Your task to perform on an android device: I have a badminton match coming up next week and would like to look for new nike sports tshirts on Amazon
Image 0: 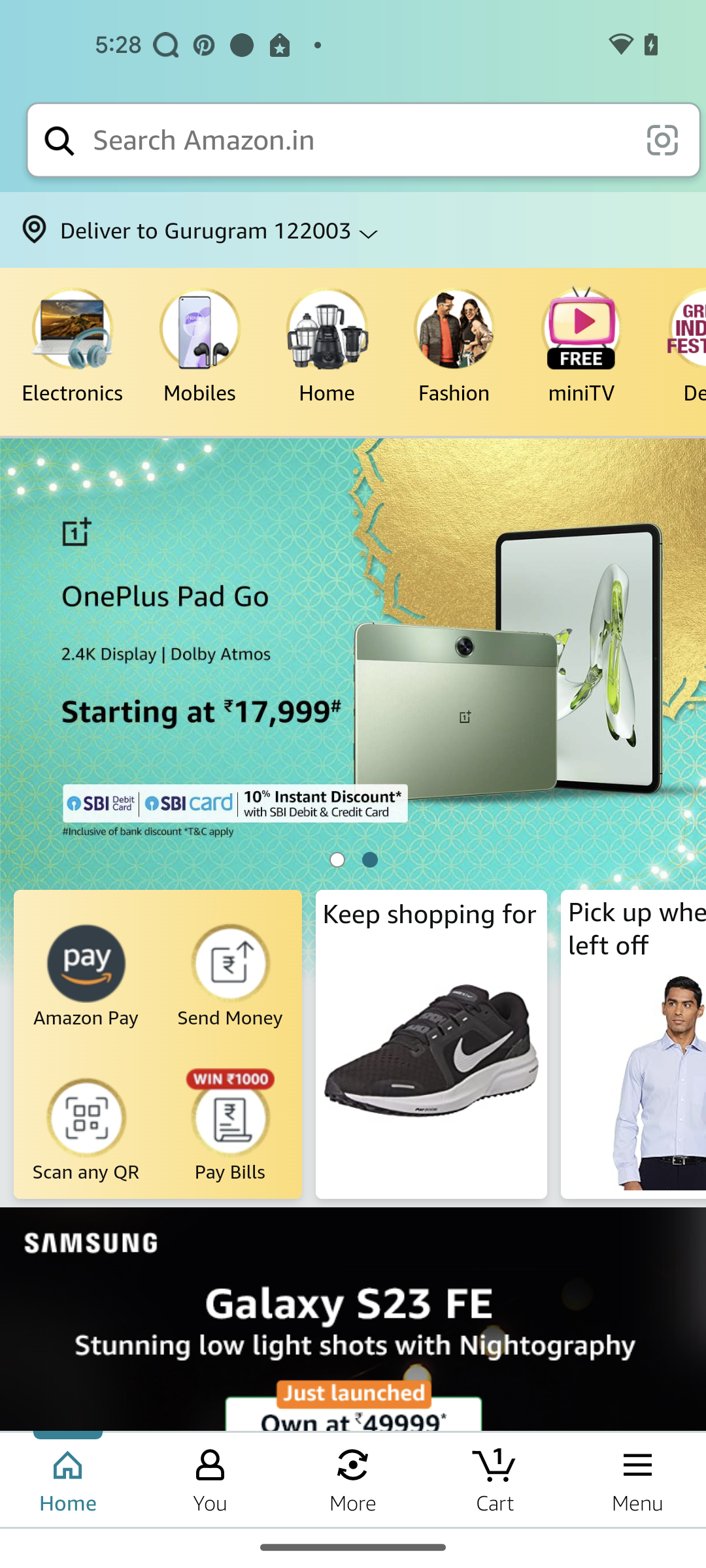
click on the search bar
Step 0: click (358, 140)
Image 1: 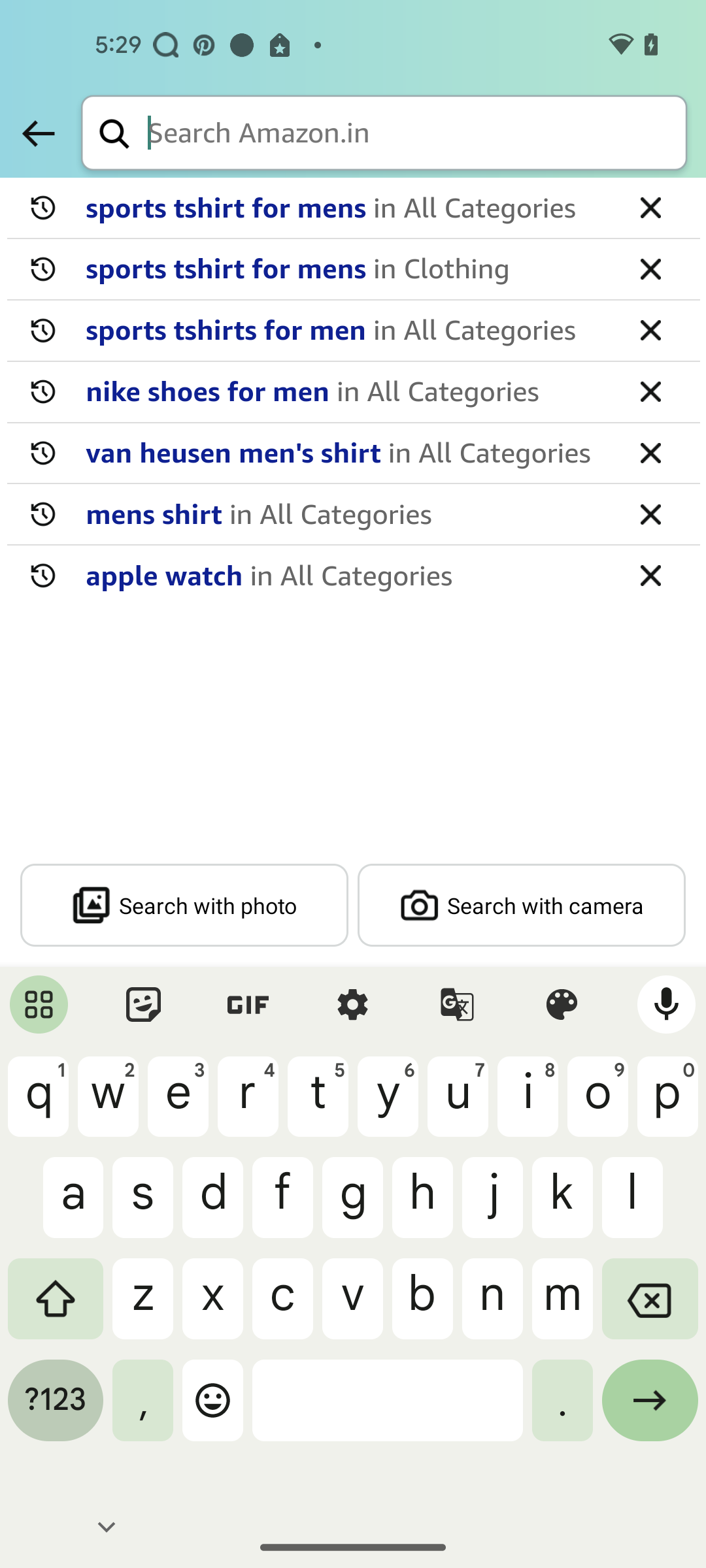
search for nike mens sports tshirt
Step 1: type "Nike mens sports tshirt"
Image 2: 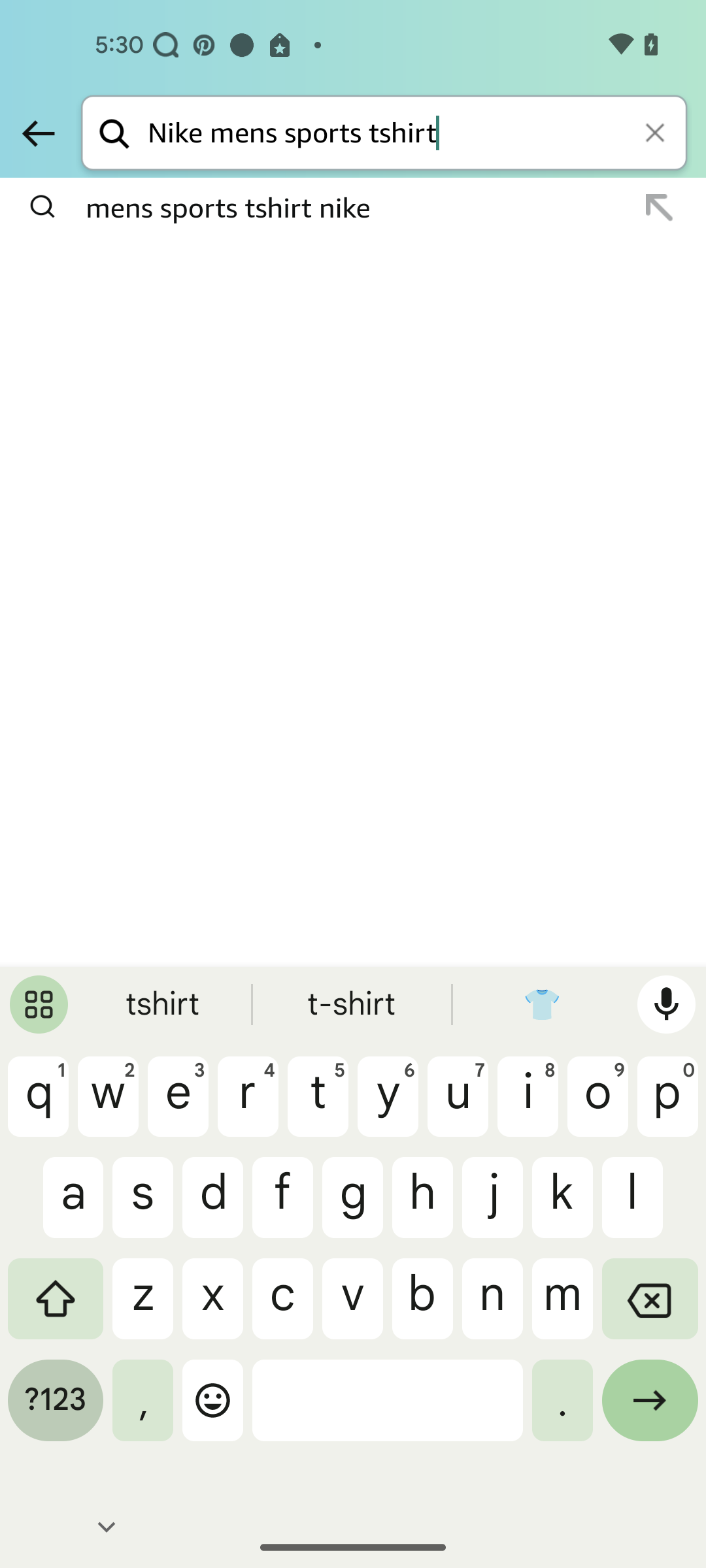
click on the go icon
Step 2: click (650, 1410)
Image 3: 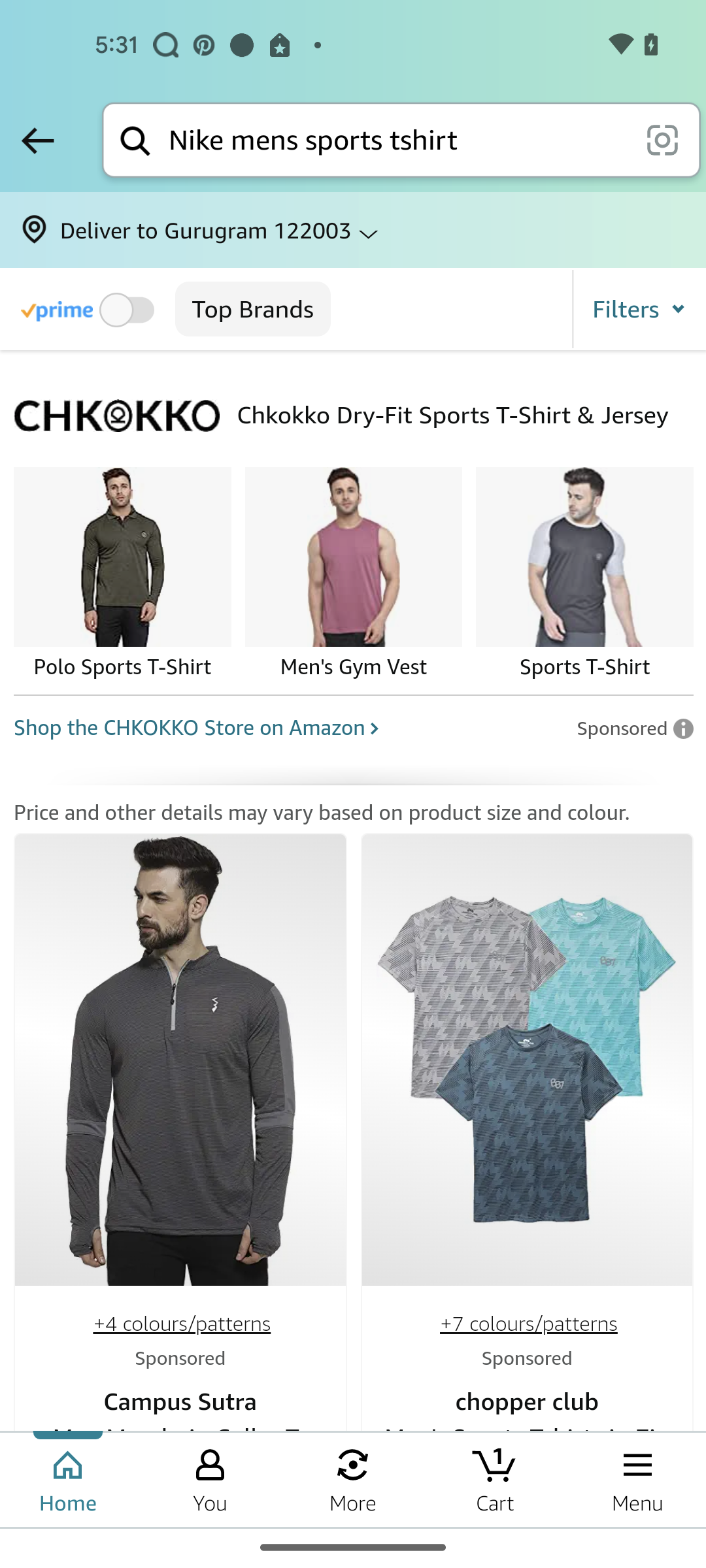
swipe up 
Step 3: scroll down
Image 4: 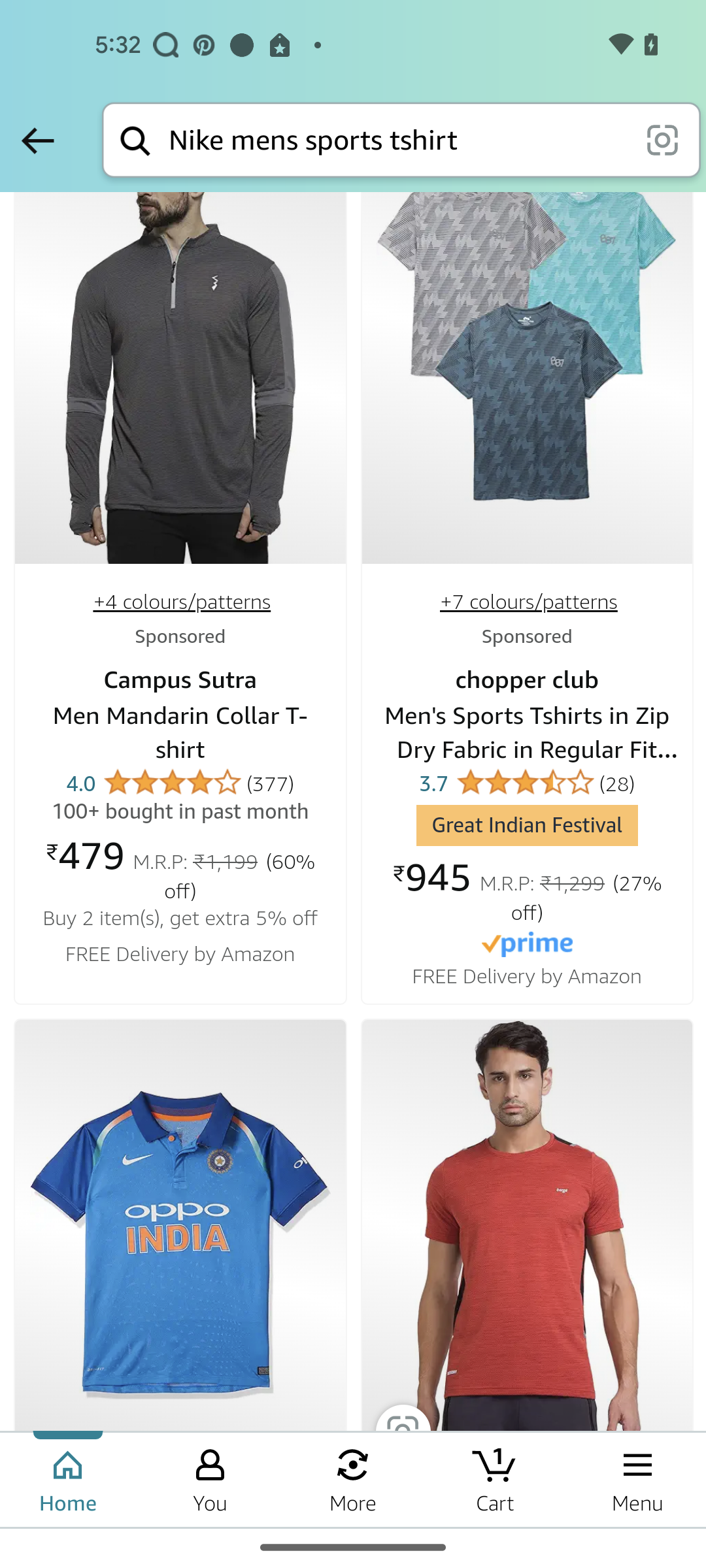
swipe up 
Step 4: scroll down
Image 5: 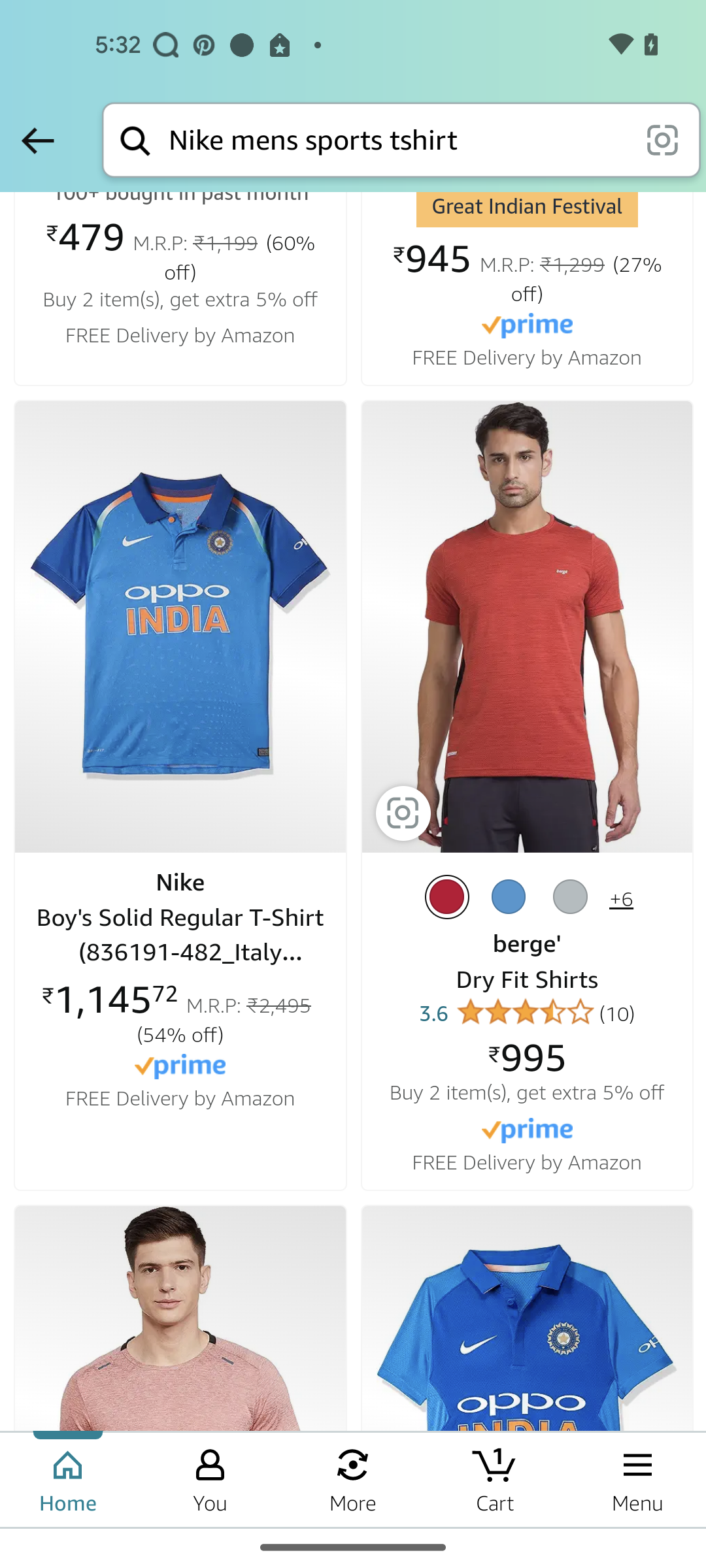
click on the nike sports tshirt
Step 5: click (180, 627)